Your task to perform on an android device: In the tasty app, get nutritional information.
Image 1: 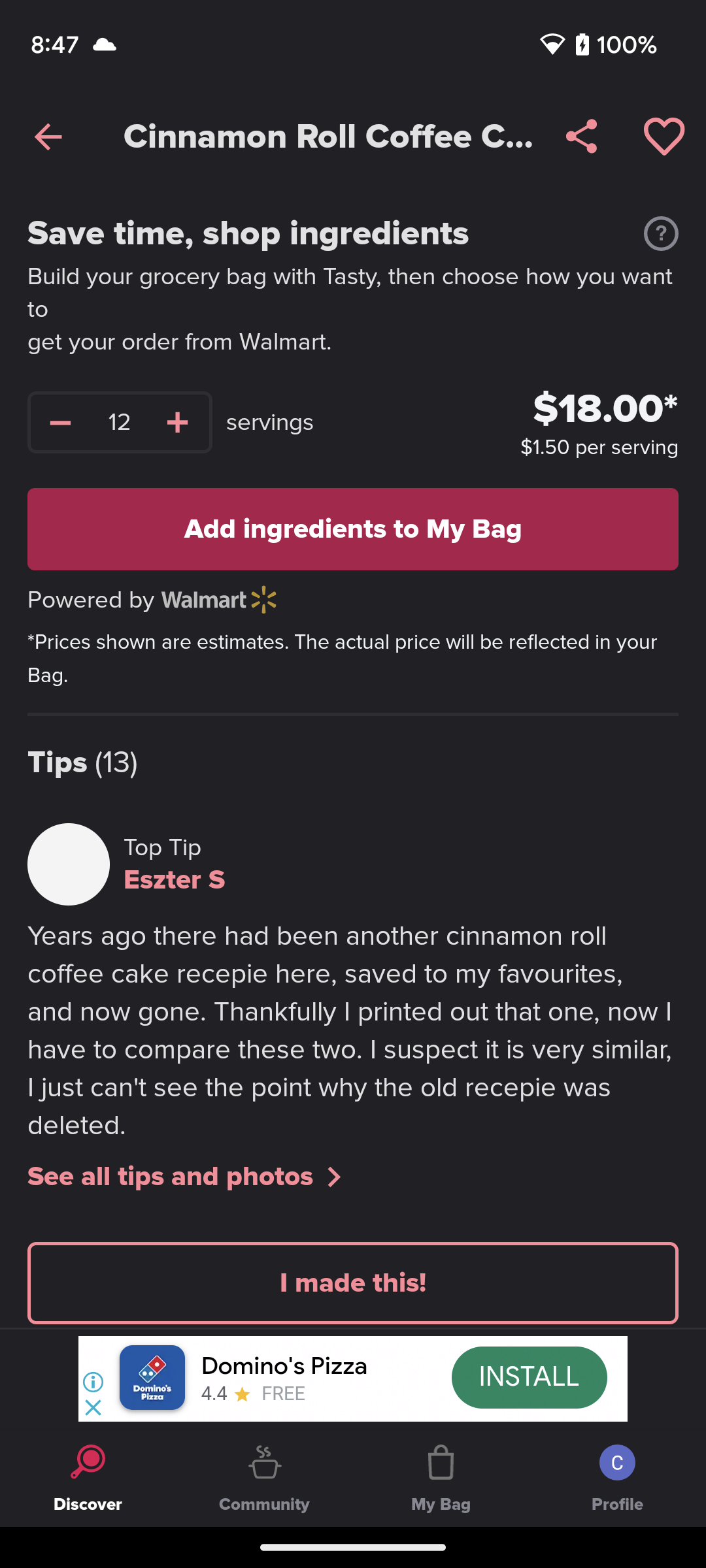
Scroll down on the screen.
Step 1: scroll up
Image 2: 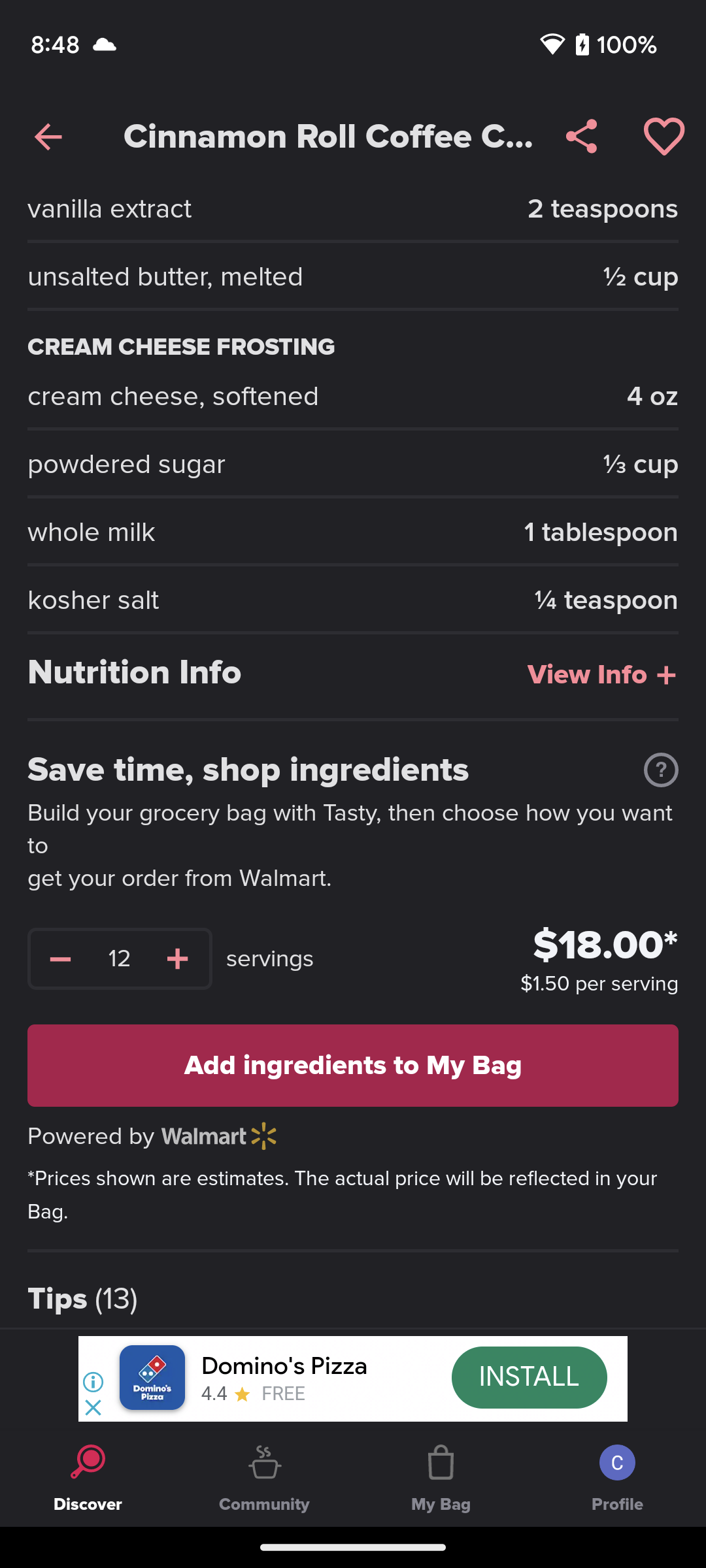
Click on the view info option on the right side of the screen.
Step 2: click (587, 674)